Your task to perform on an android device: In the MyMoney App,enter the expense of Rs 800 under the category of clothing then save it
Image 0: 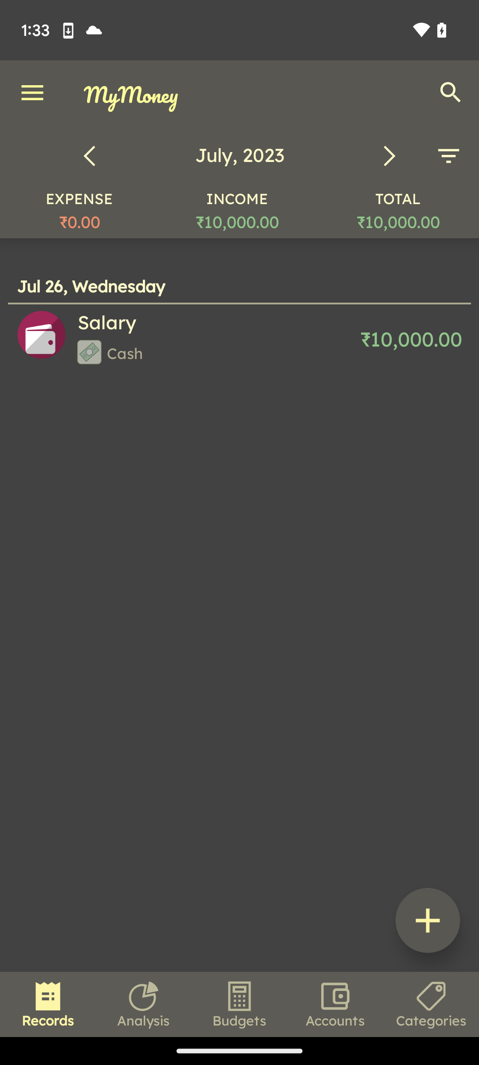
Click on the Plus icon at the bottom right corner
Step 0: click (428, 920)
Image 1: 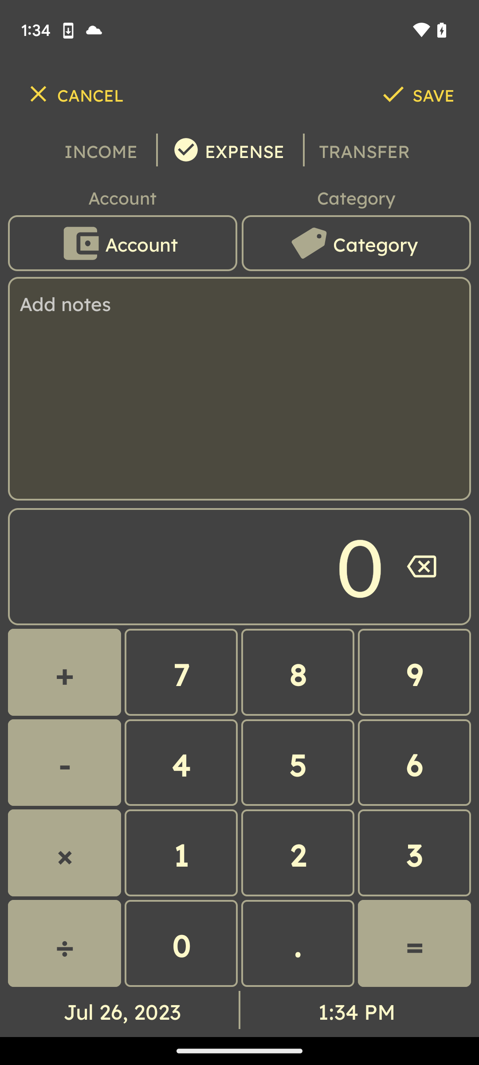
Click on the Account option
Step 1: click (122, 243)
Image 2: 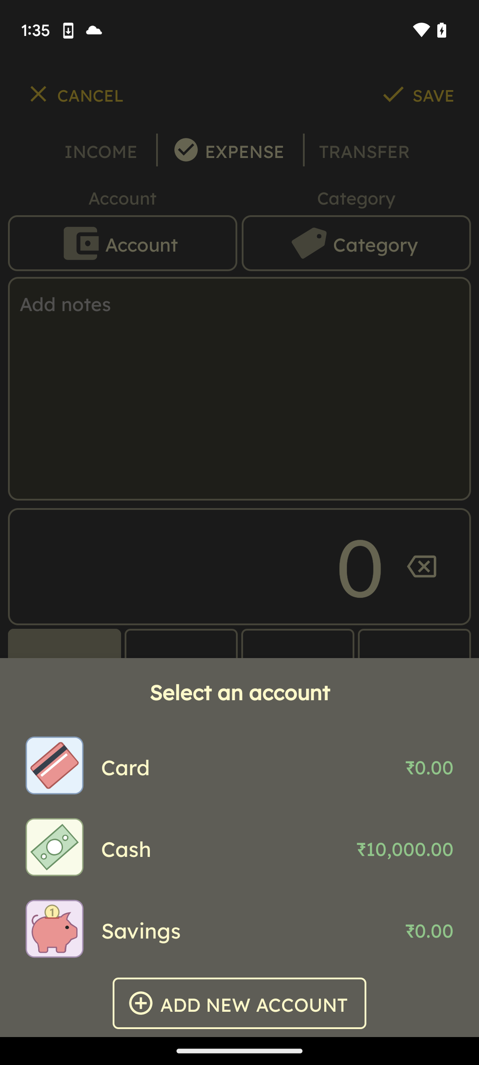
Select the cash option
Step 2: click (220, 847)
Image 3: 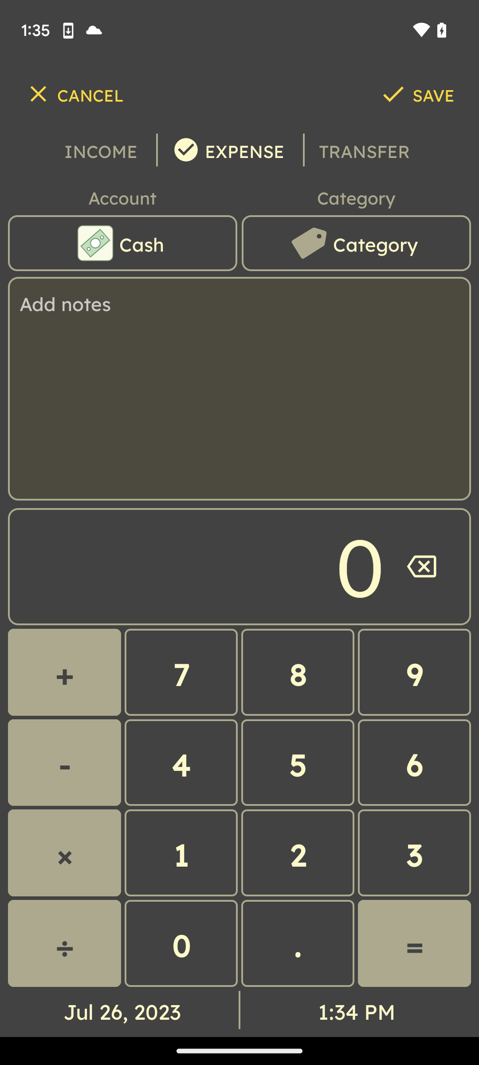
Click on the Category option 
Step 3: click (356, 243)
Image 4: 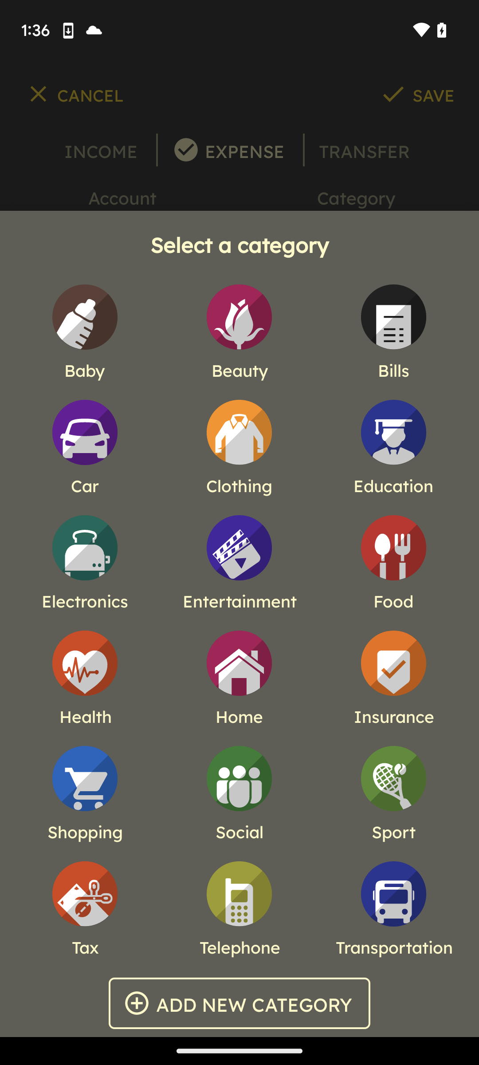
Select the Clothing option 
Step 4: click (239, 432)
Image 5: 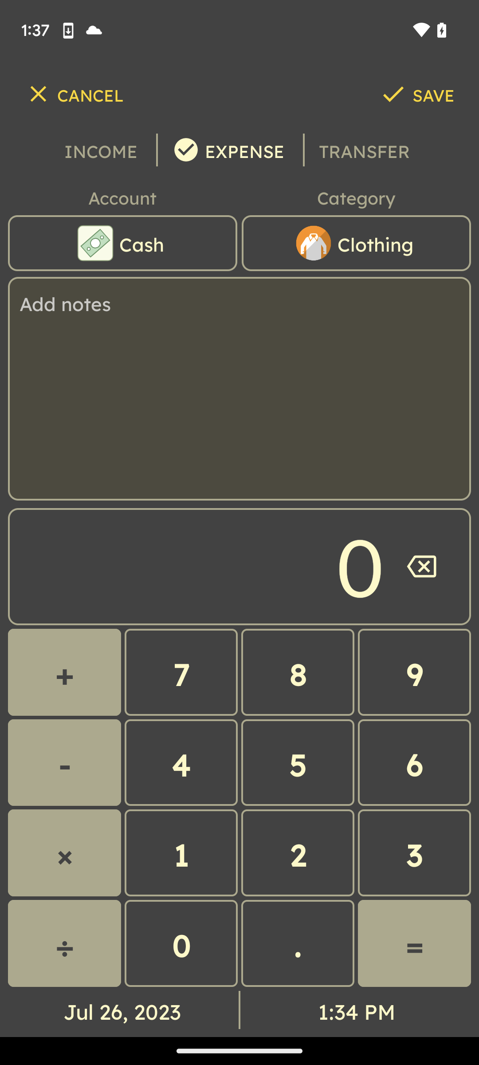
Enter the amount 800
Step 5: click (297, 672)
Image 7: 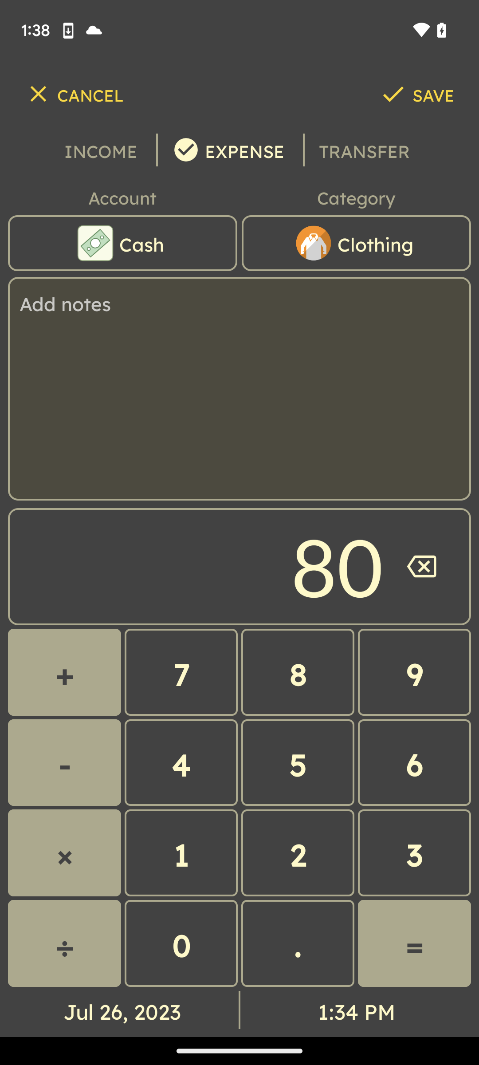
Enter the amount 800
Step 7: click (181, 943)
Image 8: 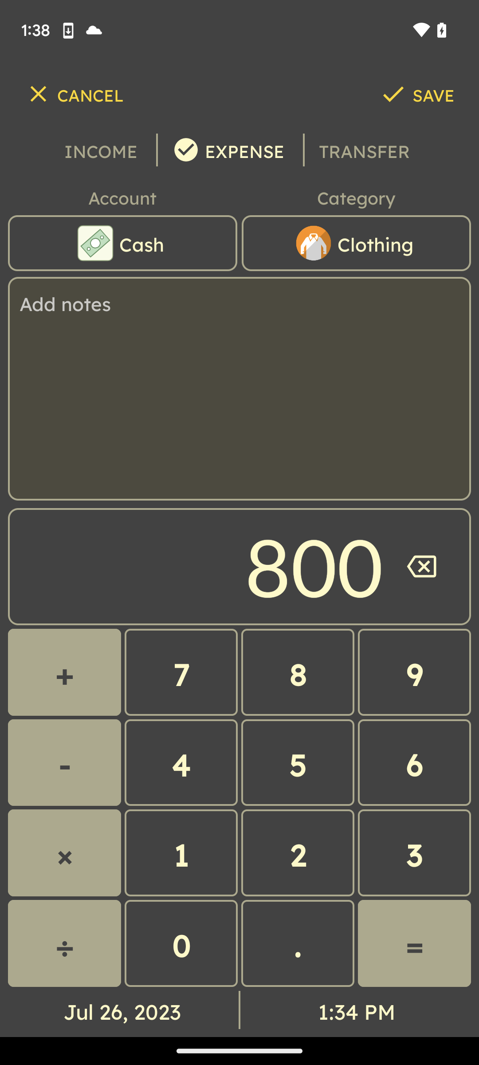
Click on the tick icon at the top right corner
Step 8: click (416, 94)